Your task to perform on an android device: GO to the google drive and open the settings and show the storage 
Image 0: 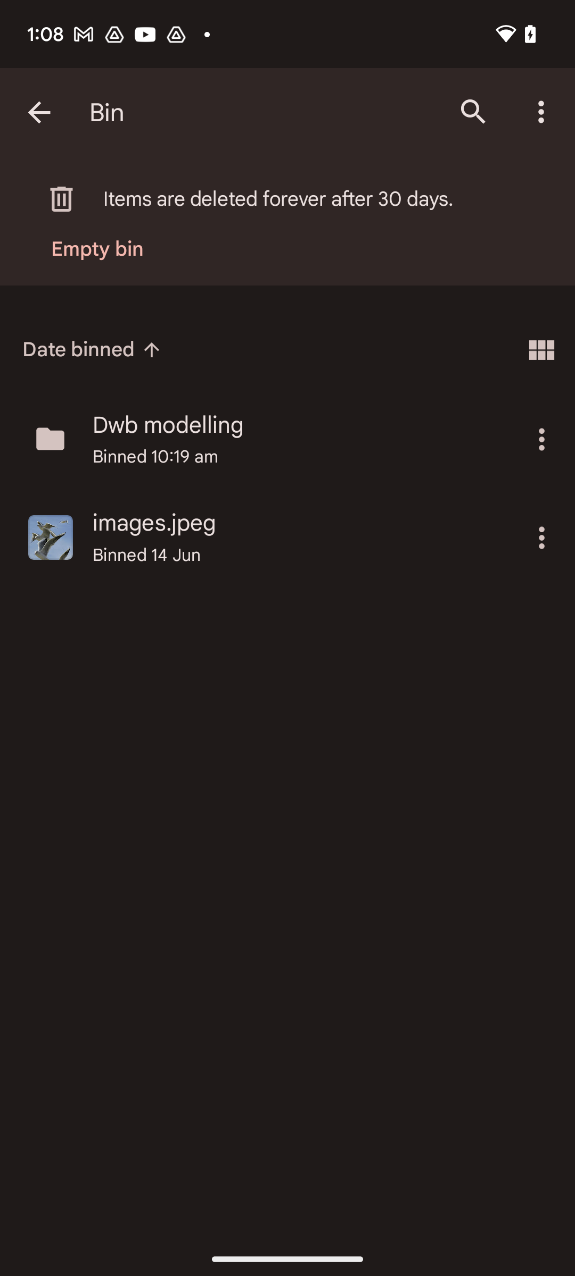
go back to the previous page 
Step 0: click (39, 112)
Image 1: 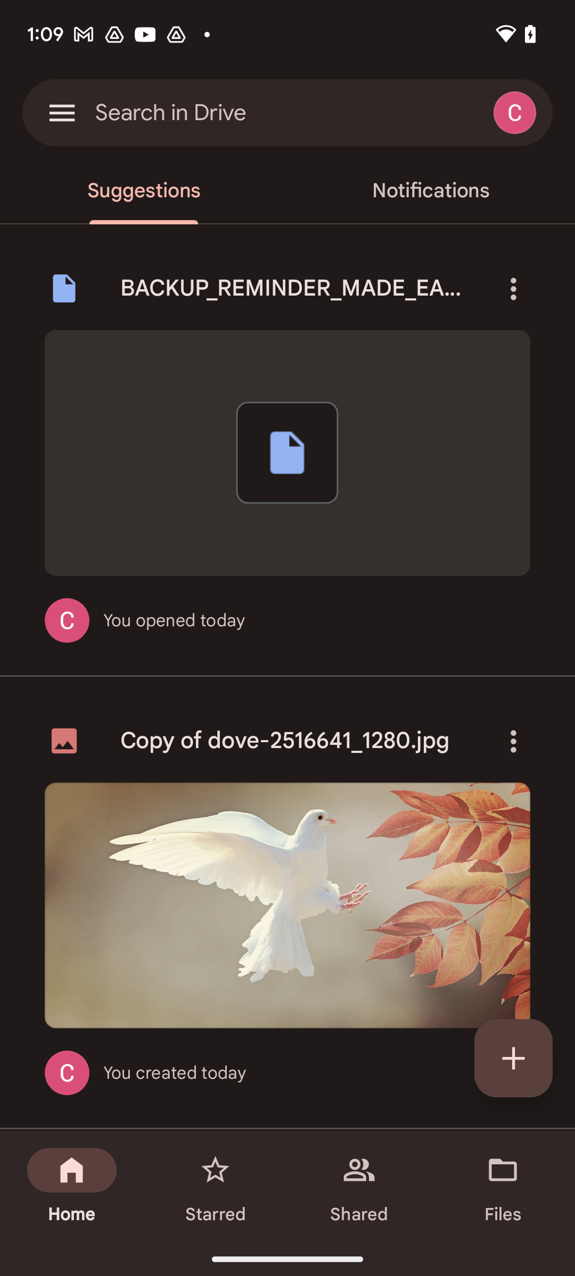
click on the menu icon at the top left corner of the screen
Step 1: click (62, 113)
Image 2: 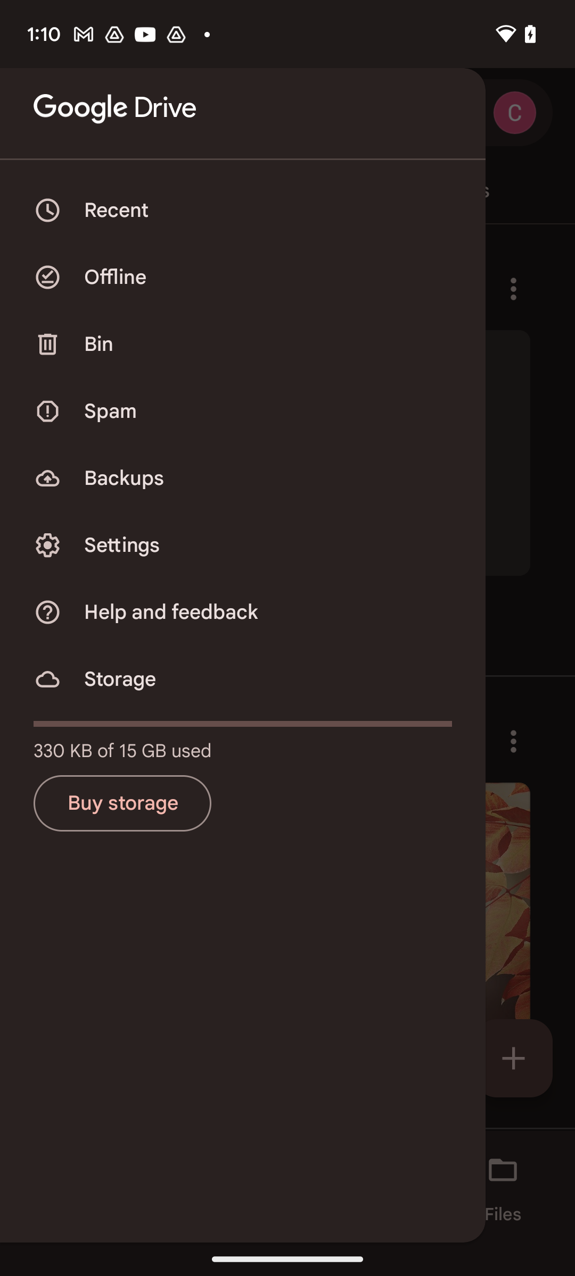
go to the storage icon 
Step 2: click (243, 679)
Image 3: 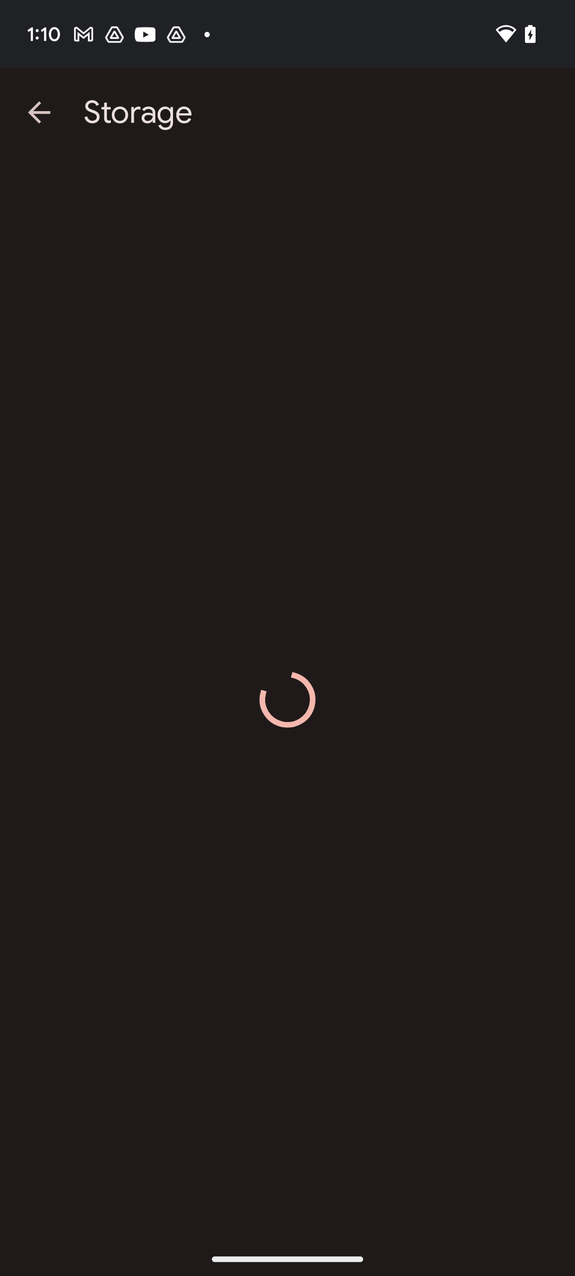
go to the storage icon 
Step 3: wait